Your task to perform on an android device: Show me the reviews of New Balance women’s shoes for crews 510v3 shoes Teal  on the eBay app.
Image 0: 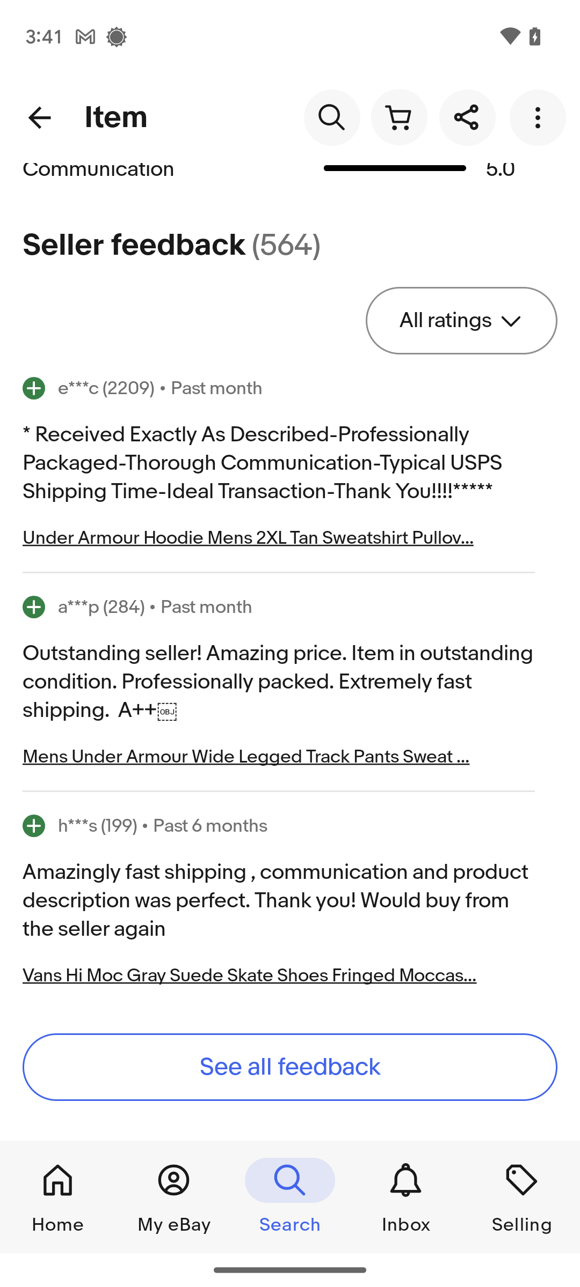
Click on See all feedback tab.
Step 0: click (290, 1067)
Image 1: 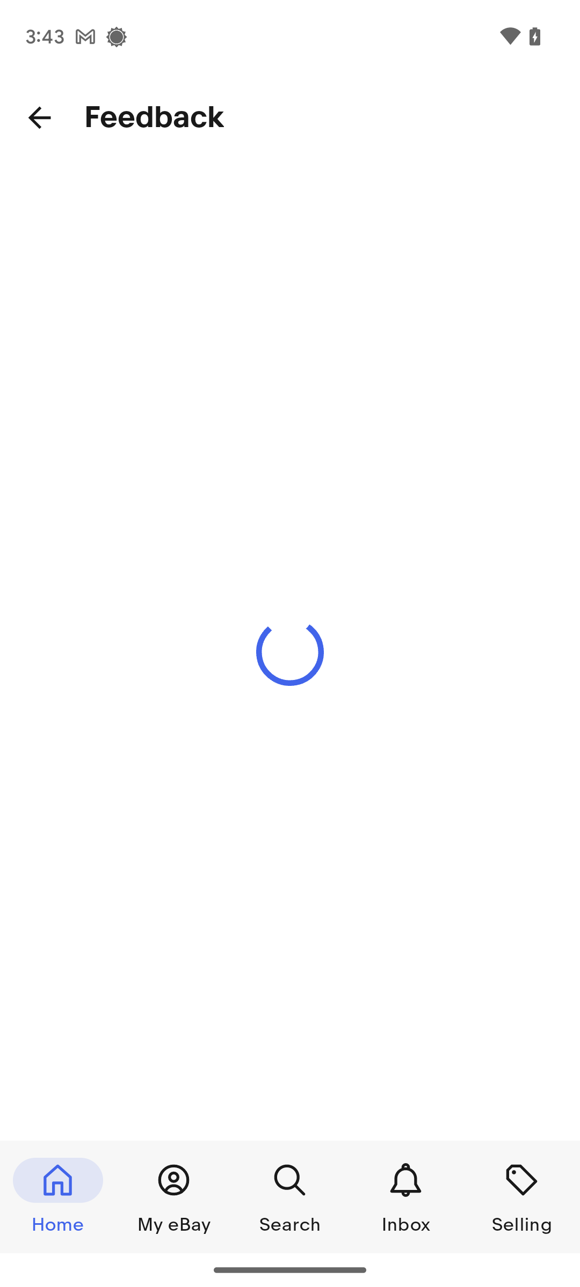
Click on See all feedback tab.
Step 1: wait